Your task to perform on an android device: Open IKEA app and View the reviews of the ELLOVEN padlock, white product
Image 0: 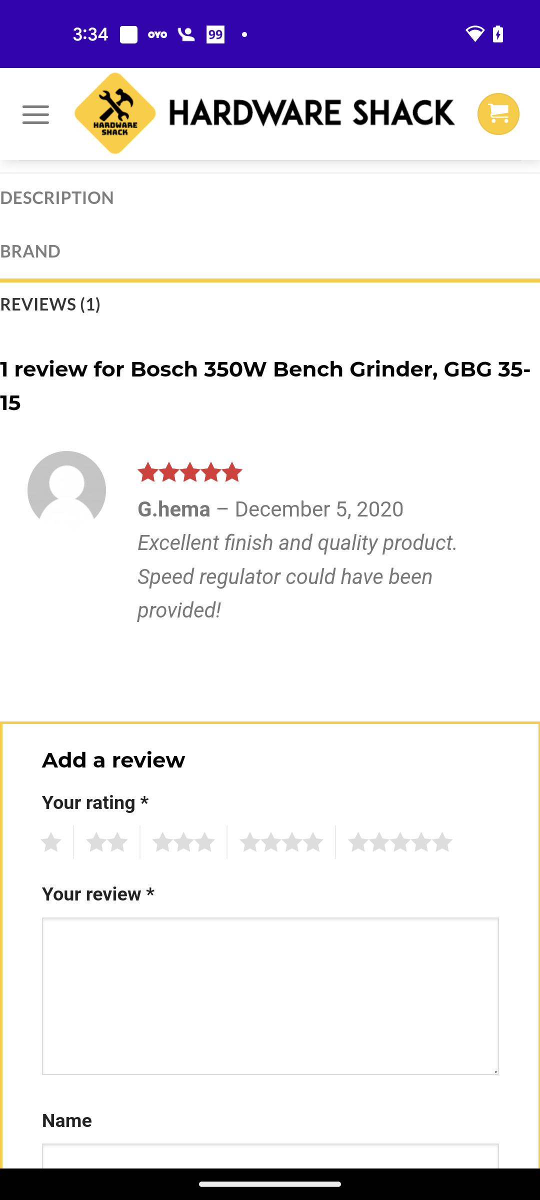
Open IKEA app
Step 0: open app "IKEA"
Image 1: 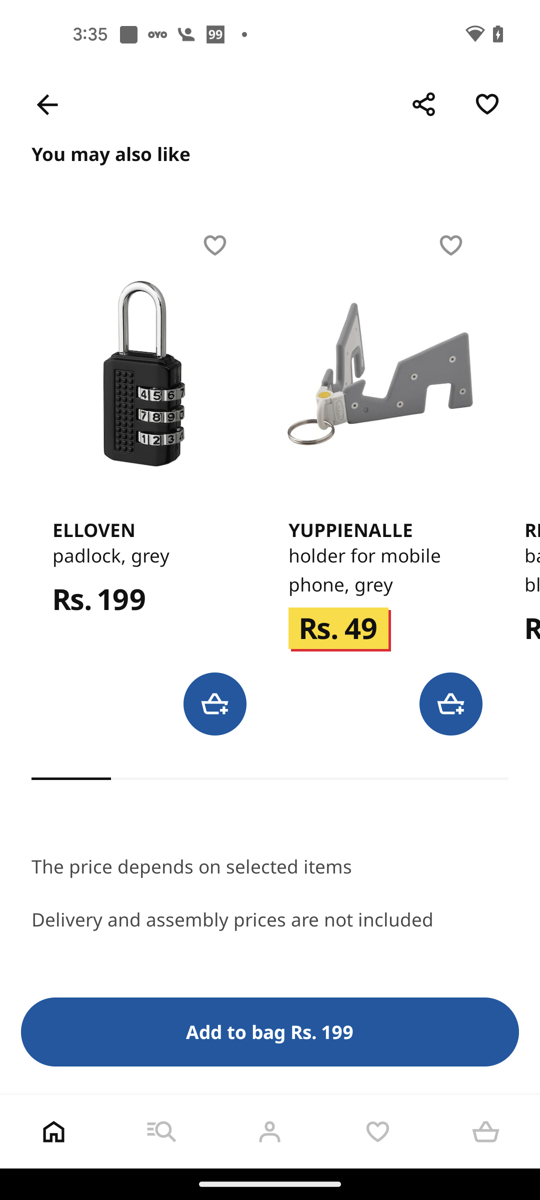
Scroll up to view the reviews of the product
Step 1: scroll up
Image 2: 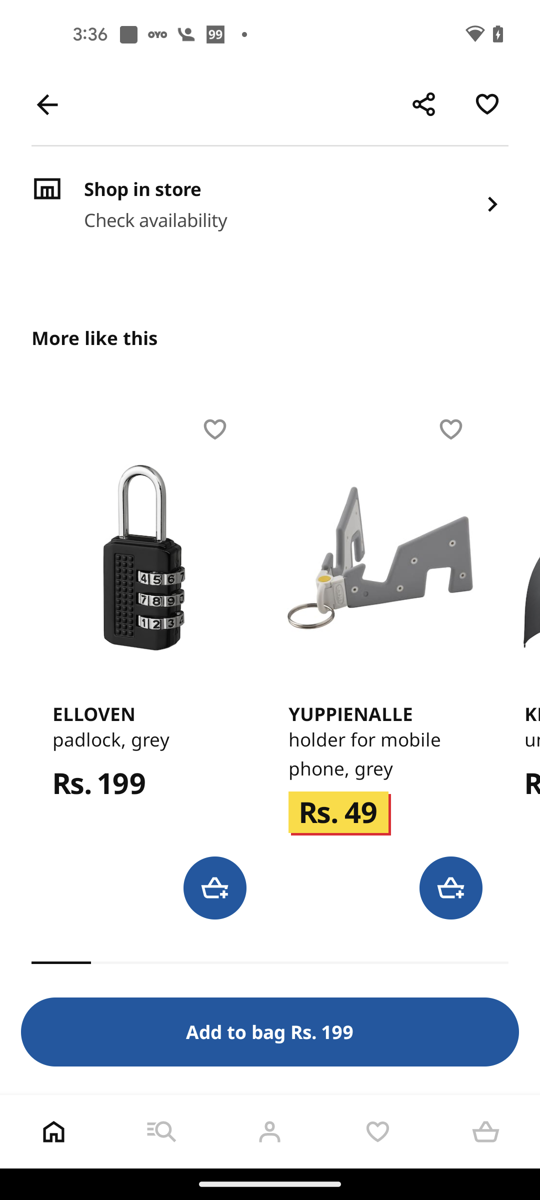
Scroll up to view the reviews of the product
Step 2: scroll up
Image 3: 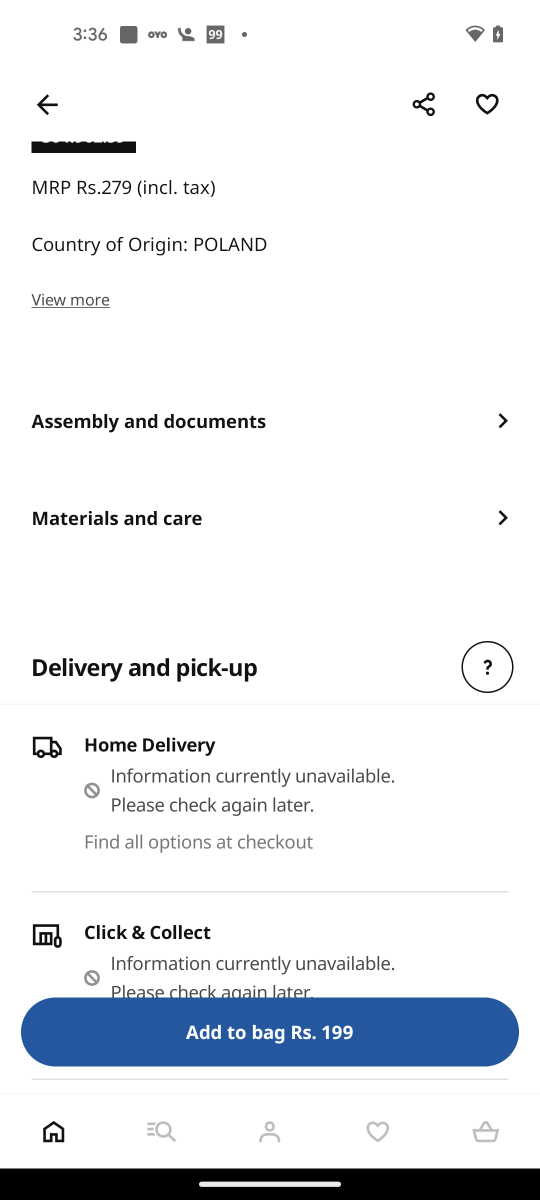
Scroll up to view the reviews of the product
Step 3: scroll up
Image 4: 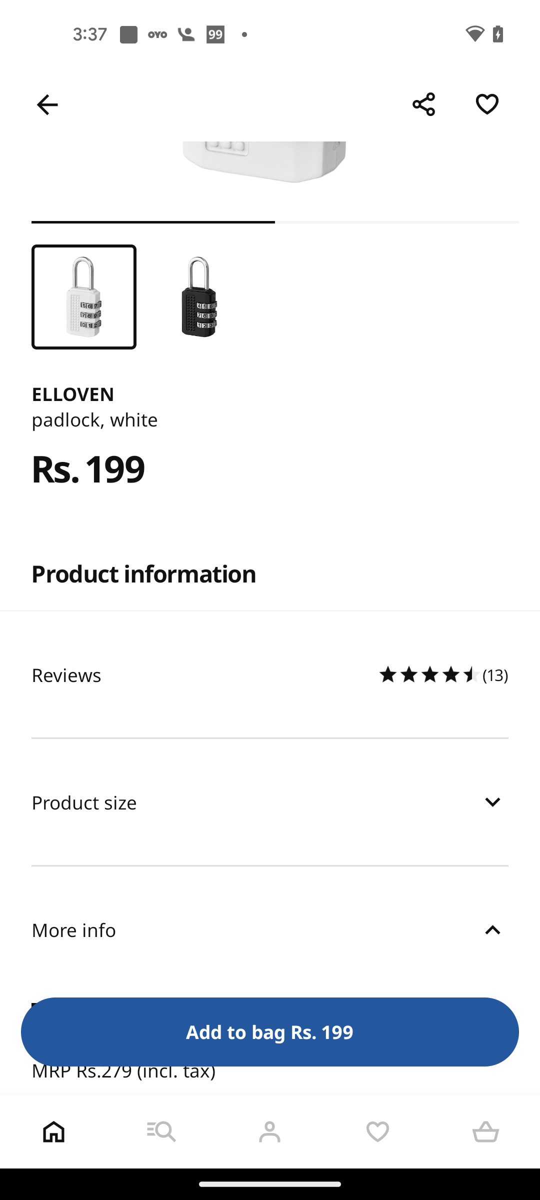
Click on the Reviews Option
Step 4: click (204, 674)
Image 5: 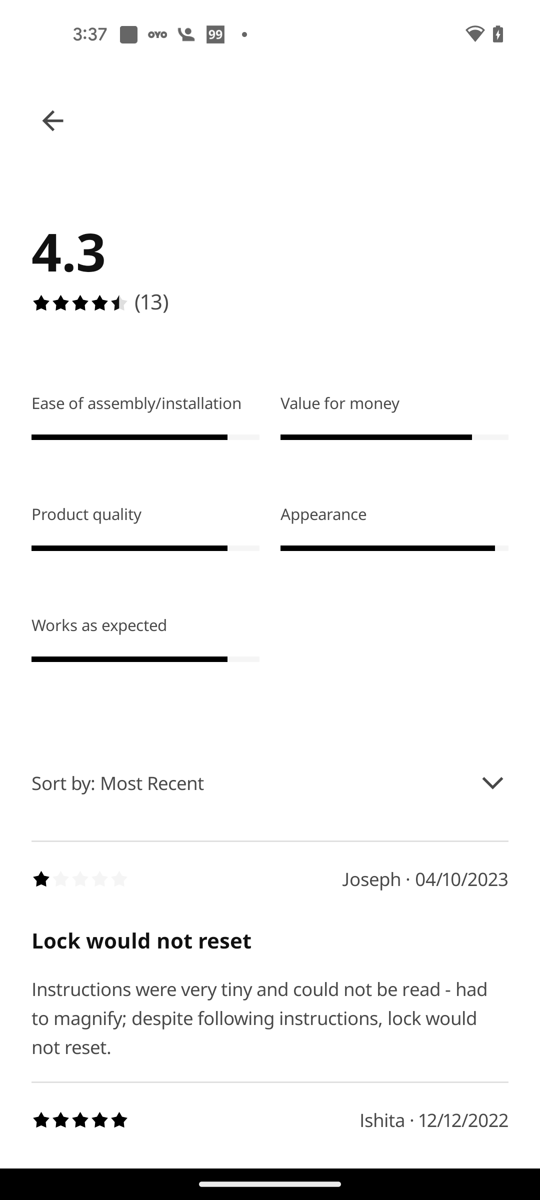
Scroll down to view the more reviews
Step 5: scroll down
Image 6: 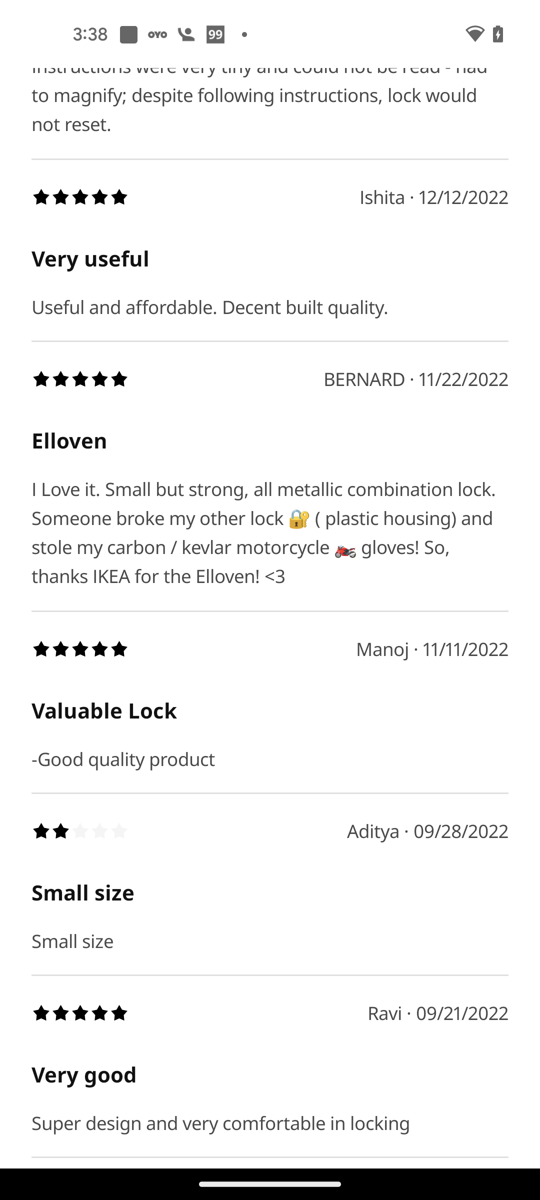
Scroll down to view the more reviews
Step 6: scroll down
Image 7: 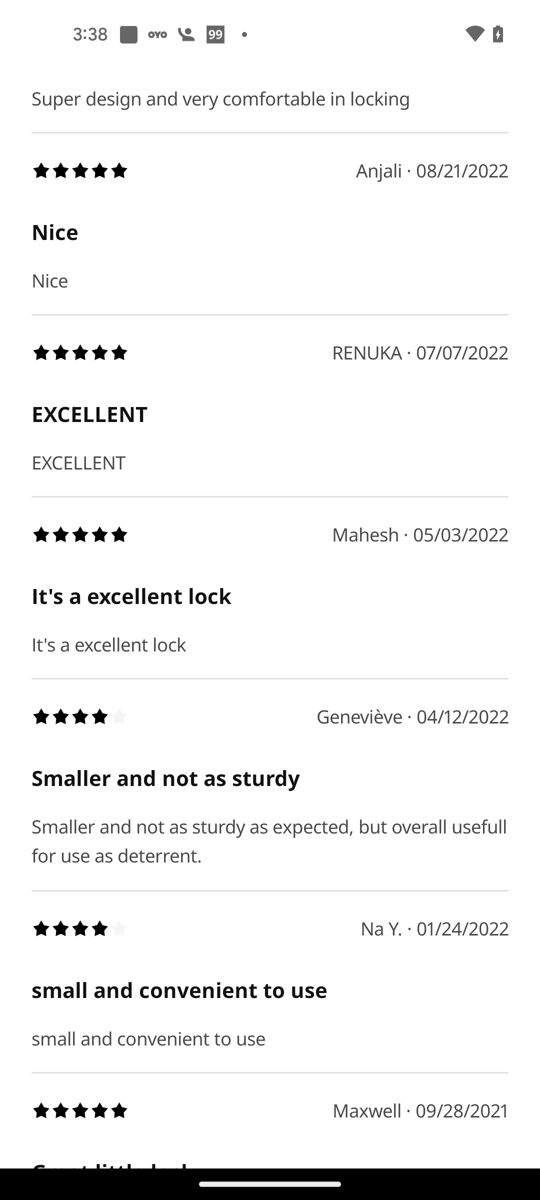
Scroll down to view the more reviews
Step 7: scroll down